Your task to perform on an android device: I want to set all days of the week repeatation in the Morning walk reminder because I don't want to miss any morning walks, and it is good for my health.
Image 0: 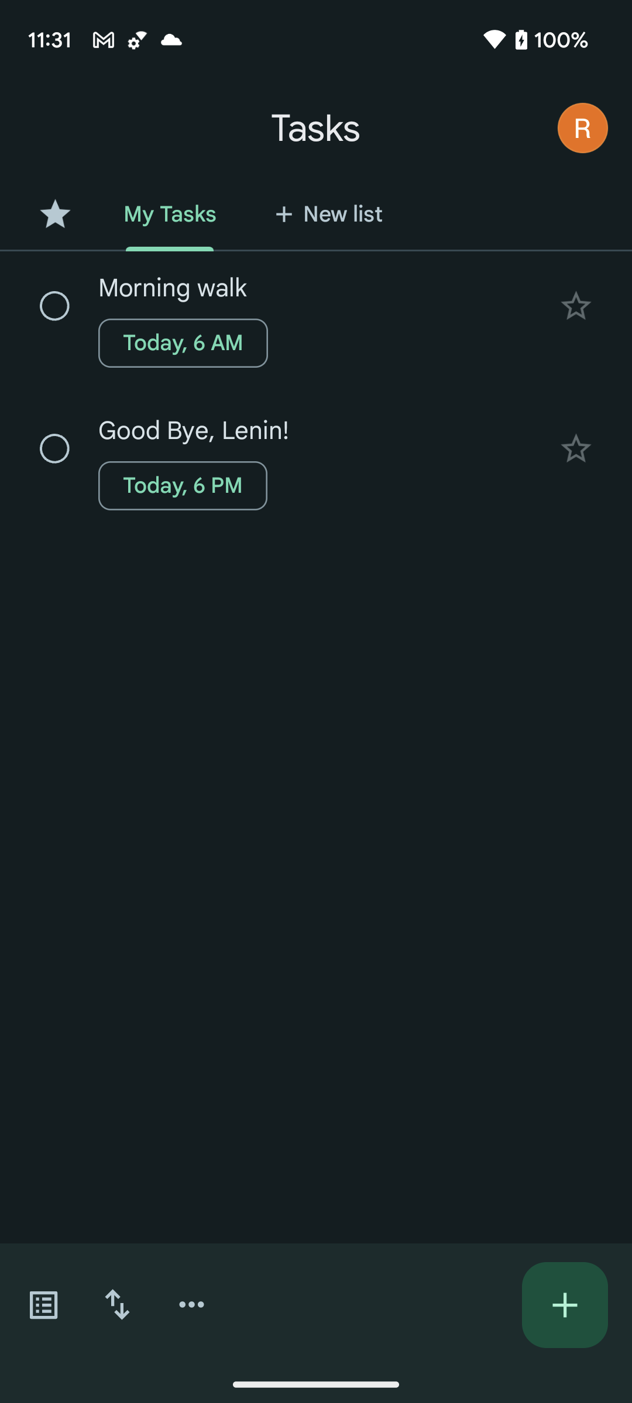
Click on the Morning walk reminder to view the repeat option
Step 0: click (315, 288)
Image 1: 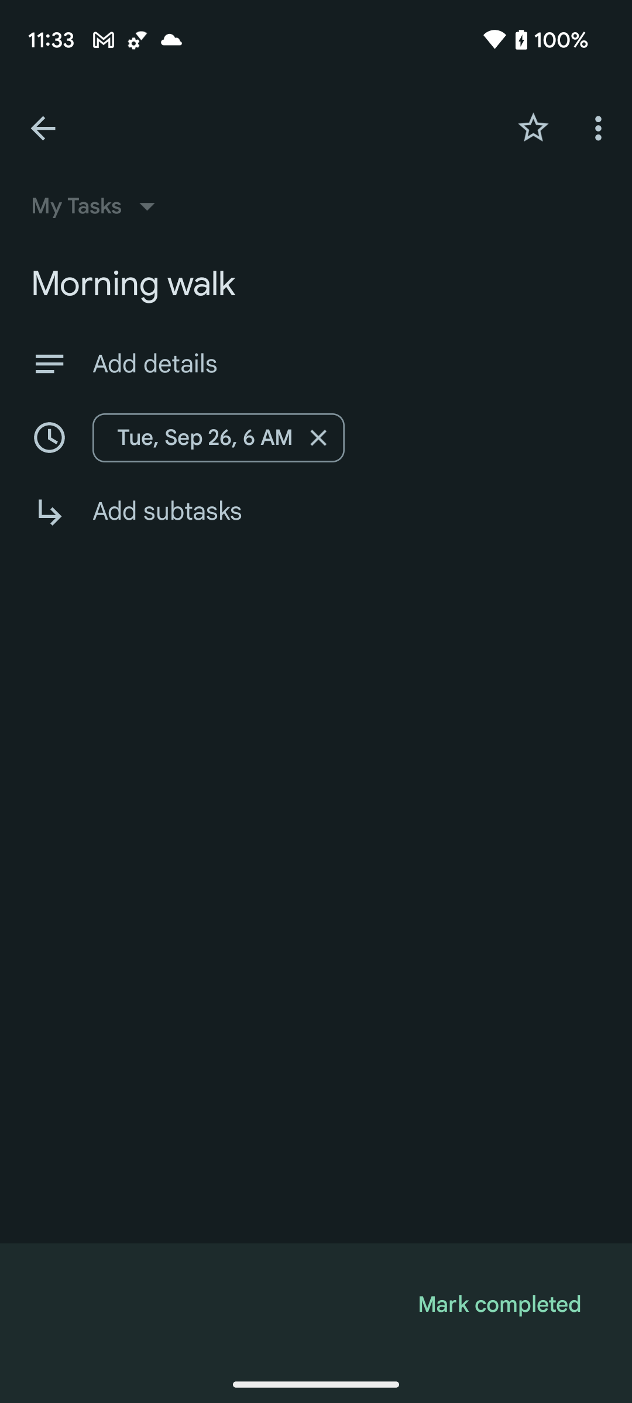
Click on the Tue, Sep 26, 6AM to view the repeat option
Step 1: click (218, 438)
Image 3: 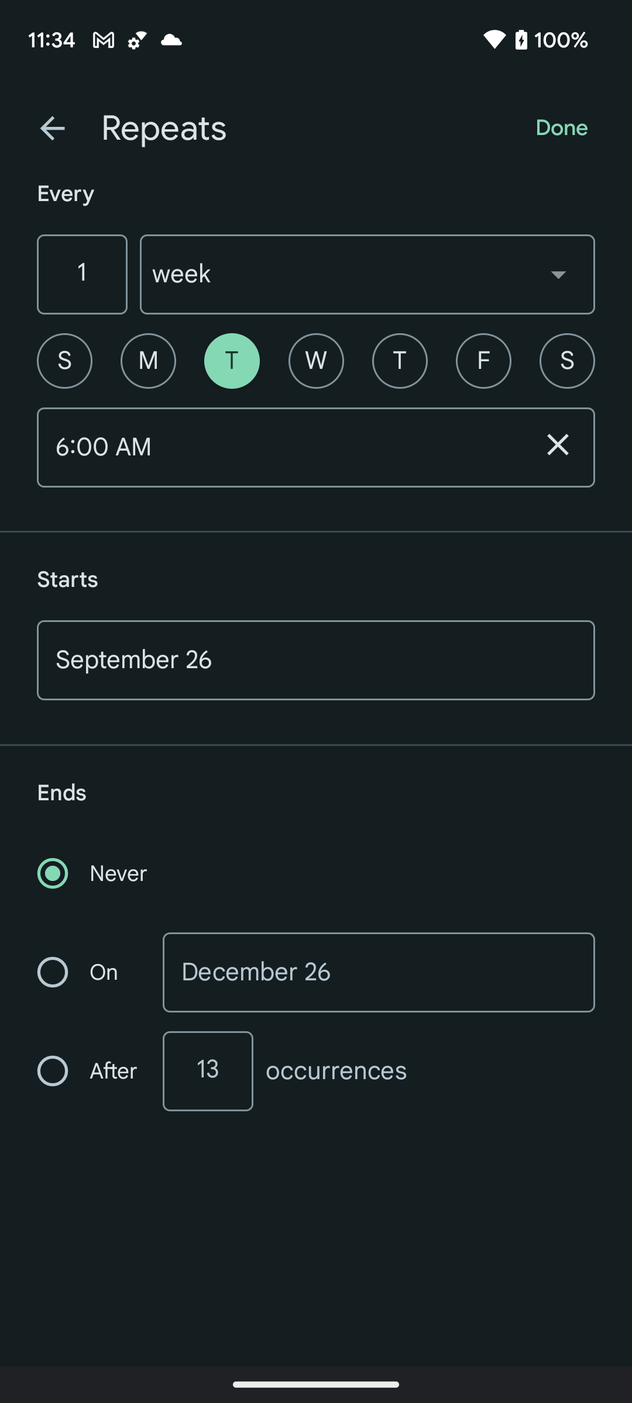
Click on the drop down button to view the day option
Step 3: click (558, 274)
Image 4: 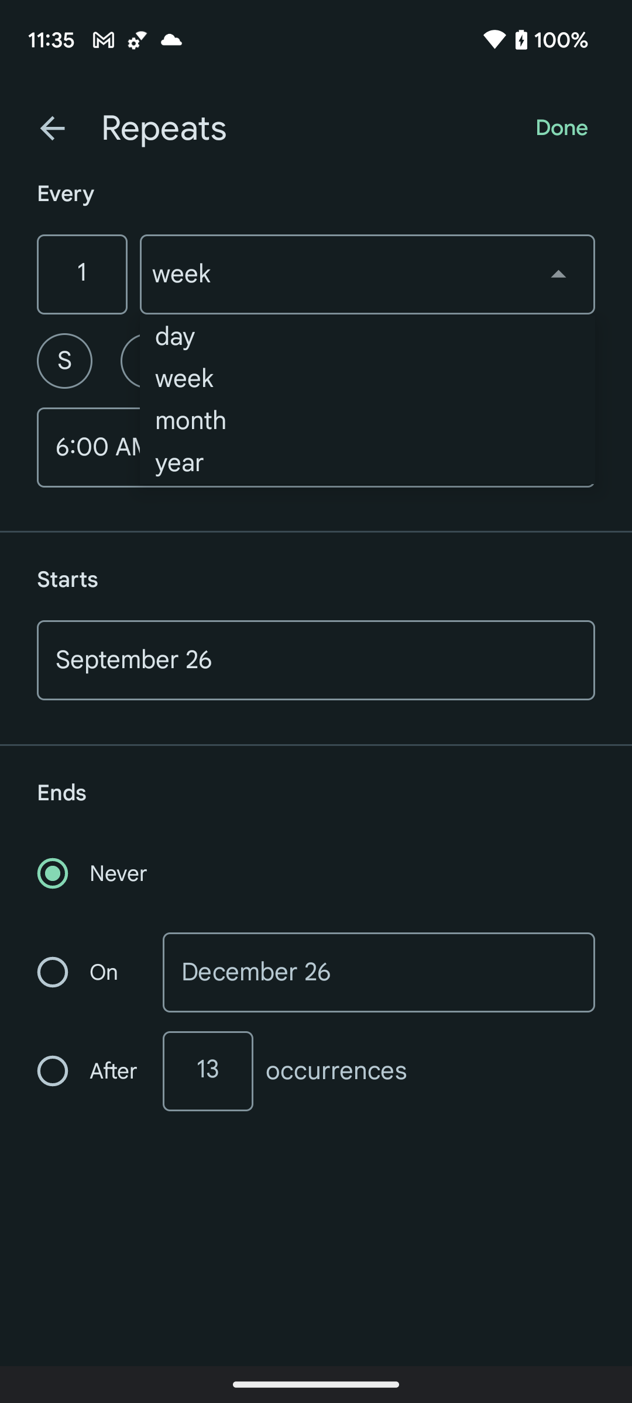
Click on the day option to select day
Step 4: click (367, 336)
Image 5: 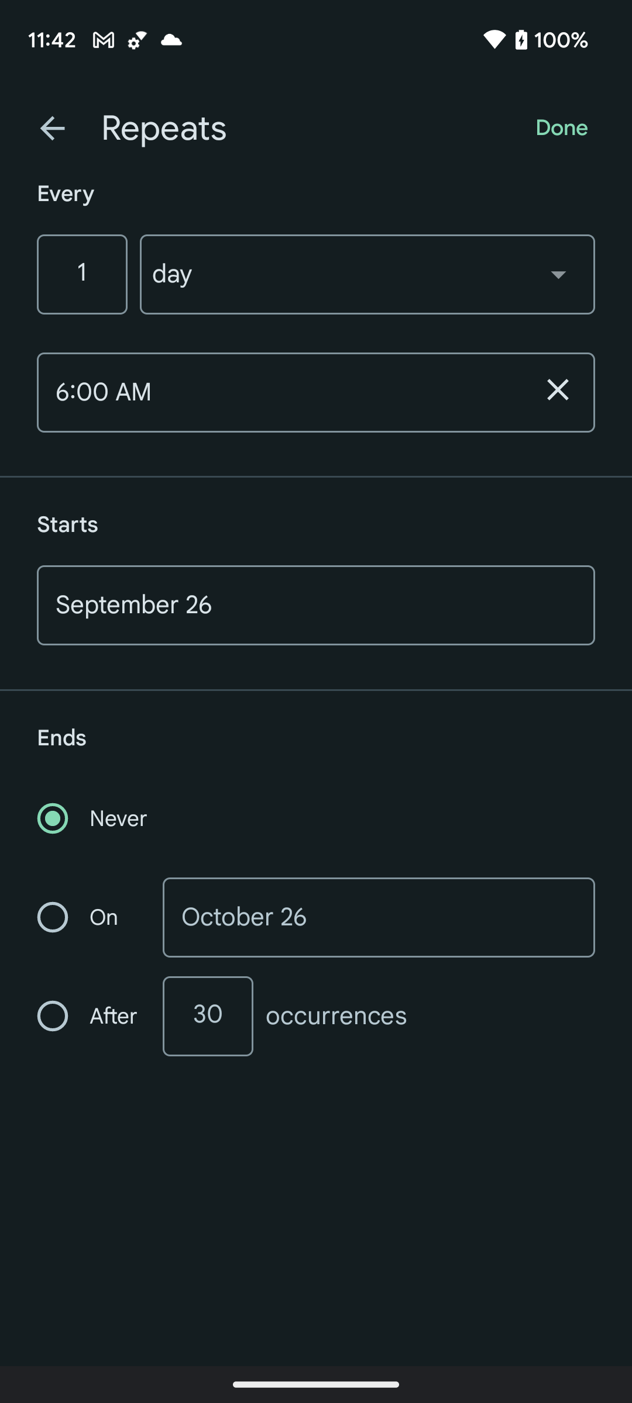
Click on the Done button at the top right corner of the screen to save the changes in this reminder
Step 5: click (562, 127)